Your task to perform on an android device: I want to share my first photo of my gallery with my son, Evan Kramer, through the Gmail app because he likes photos of my favorite places.
Image 0: 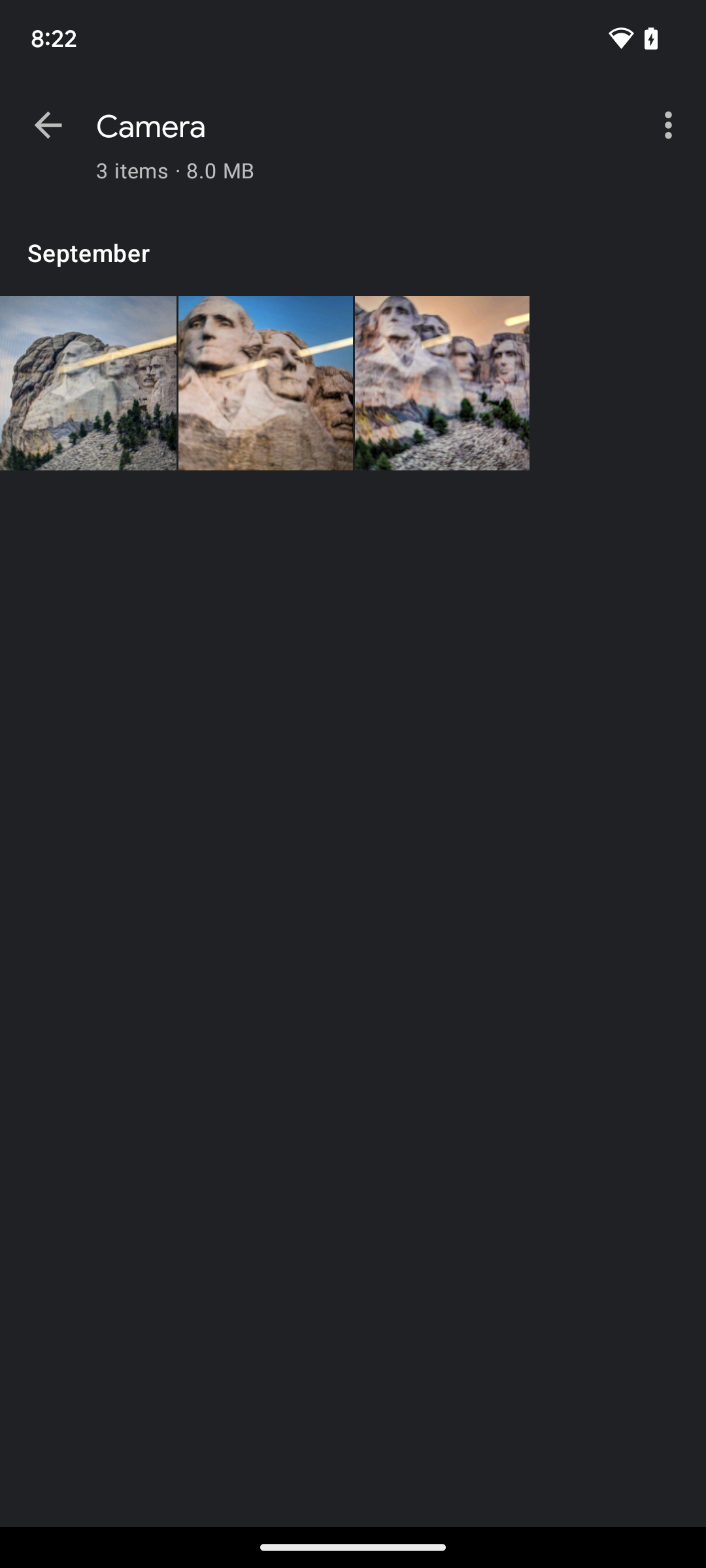
Click on the first photo to view the share option.
Step 0: click (442, 383)
Image 1: 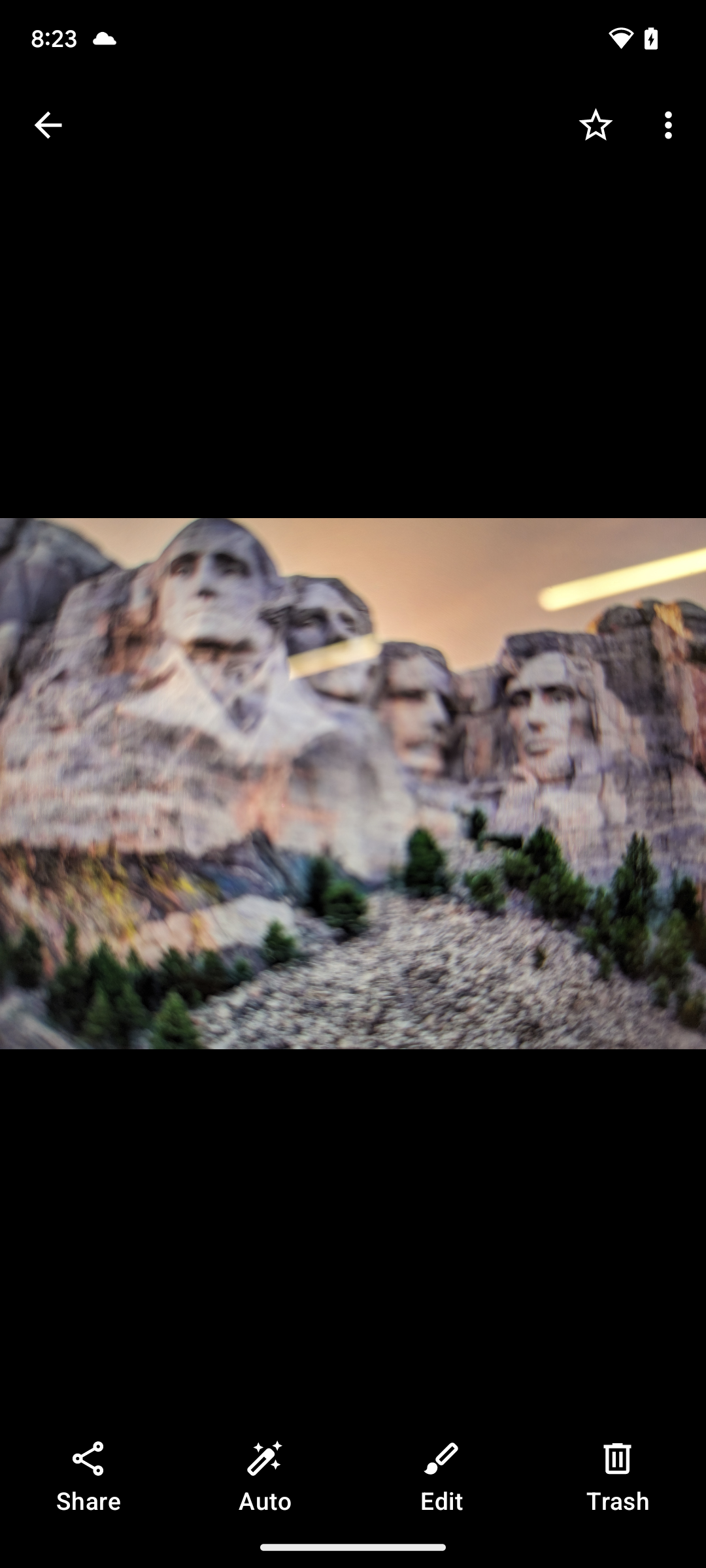
Click on the share button at the bottom left corner of the screen.
Step 1: click (88, 1478)
Image 2: 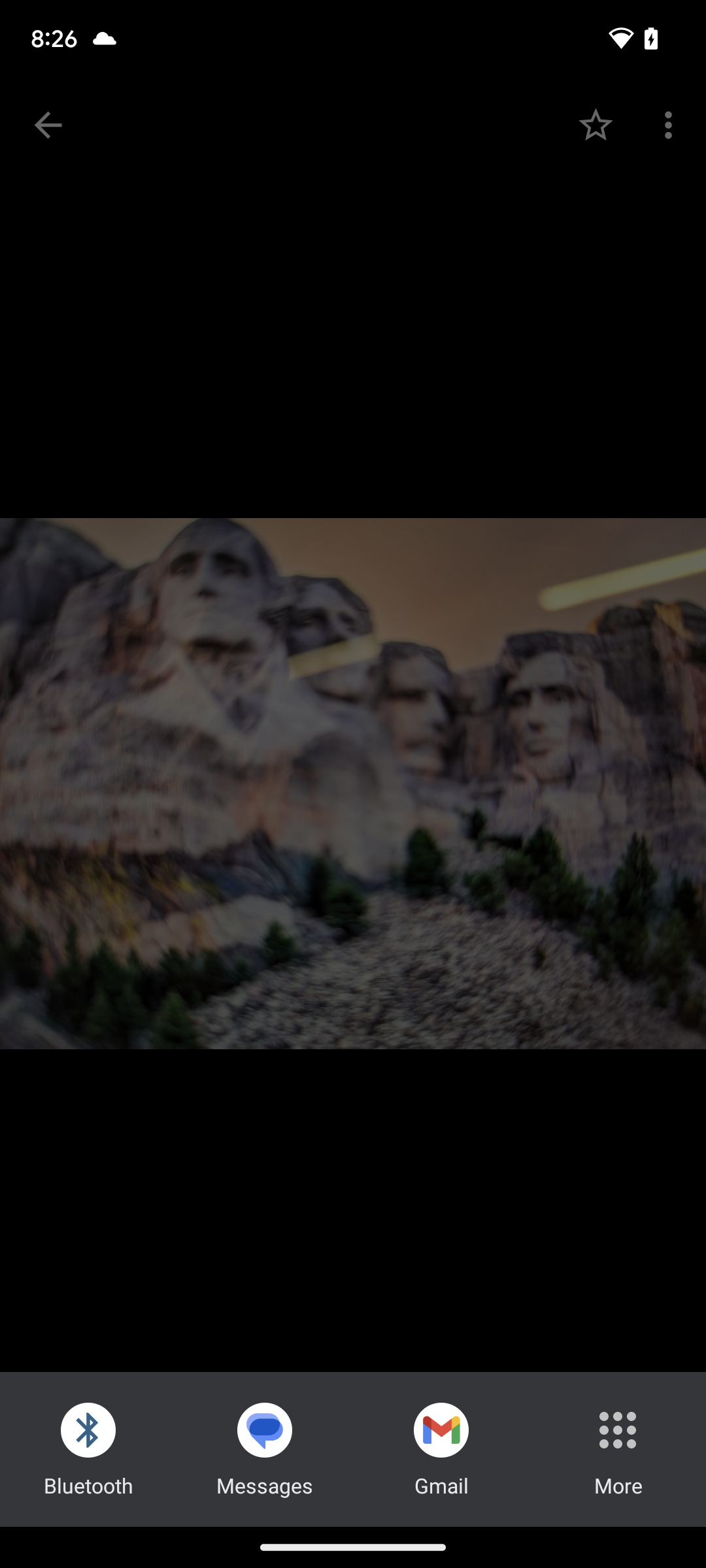
Click on the gmail app at the bottom of the screen.
Step 2: click (441, 1429)
Image 3: 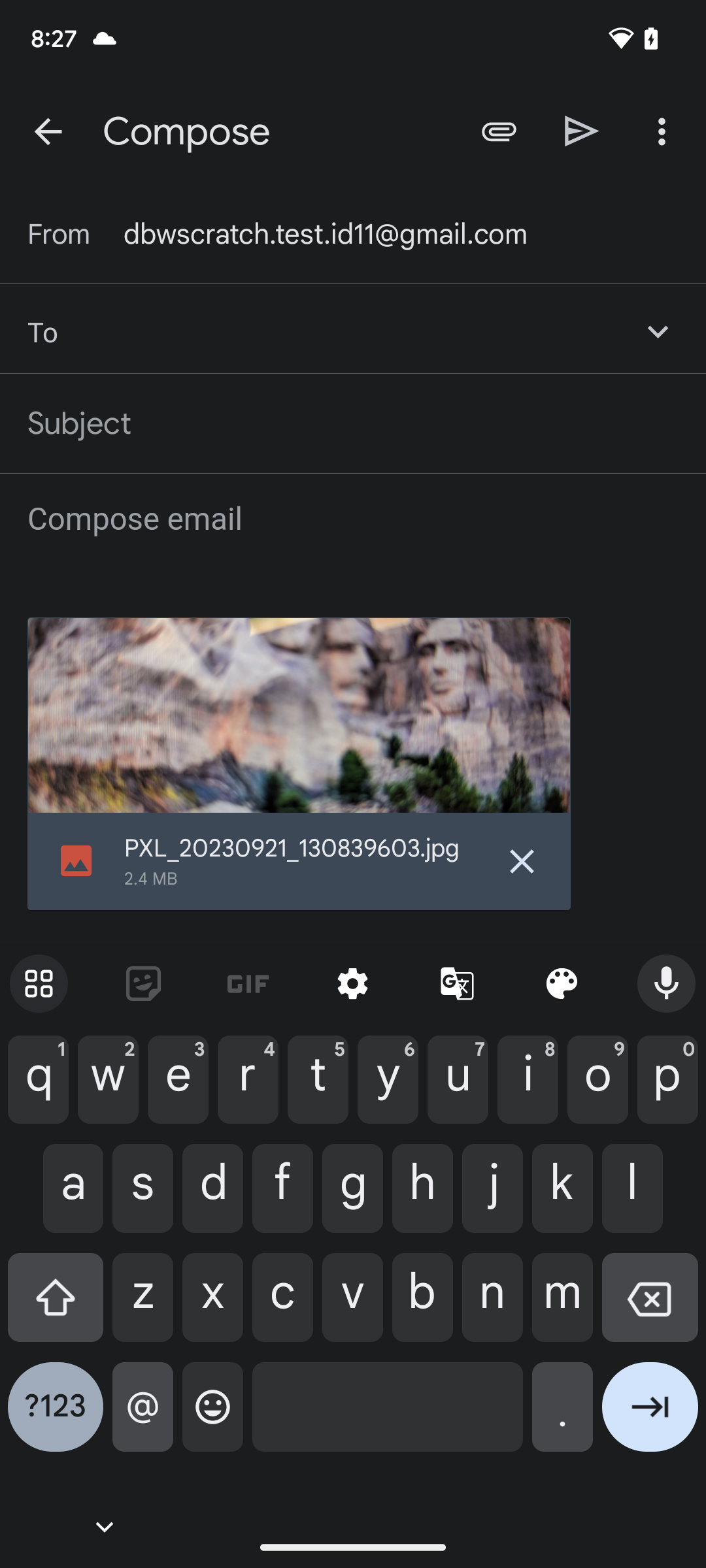
Type evankramer2002@gmail.com in the recipient section. 
Step 3: type "evankramer2002@gmail.com"
Image 4: 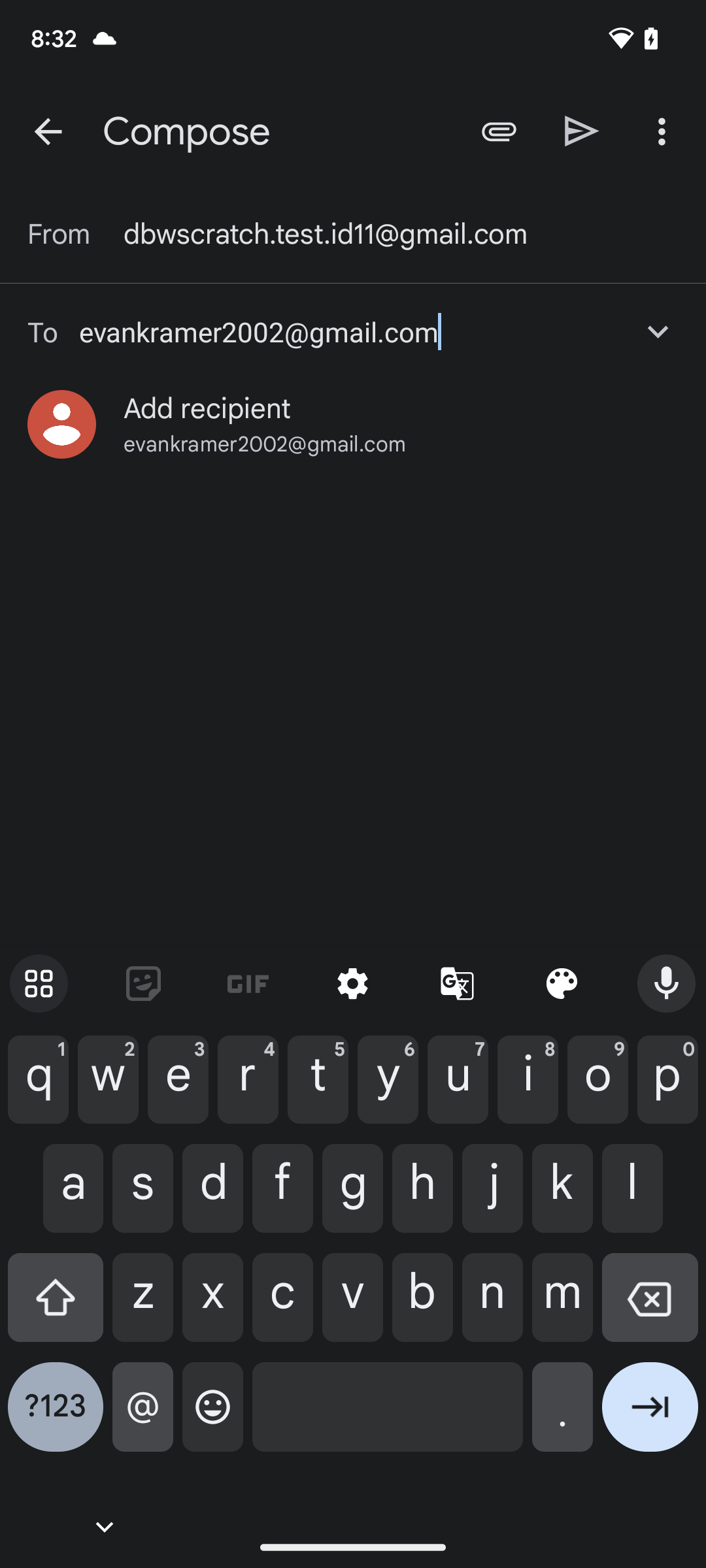
Click on the send button on the top of the screen.
Step 4: click (582, 131)